Your task to perform on an android device: For my meditation thoughts, I wish to record my voice in an audio clip using the Sound Recorder Plus app.
Image 0: 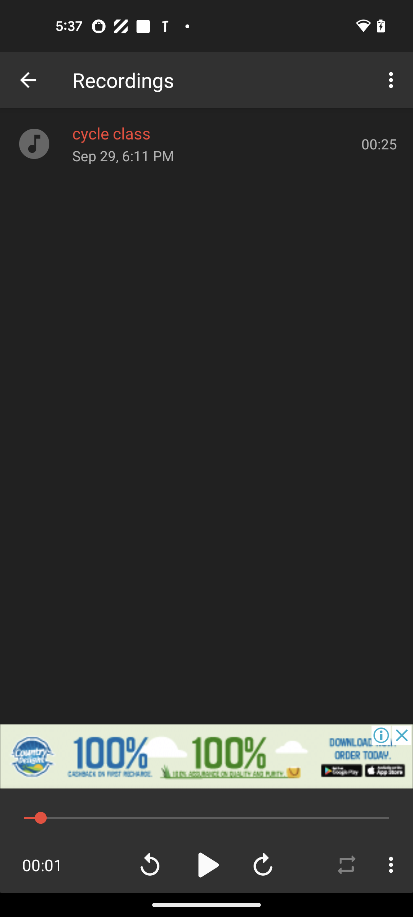
open the Sound Recorder Plus app
Step 0: open app "Sound Recorder Plus"
Image 1: 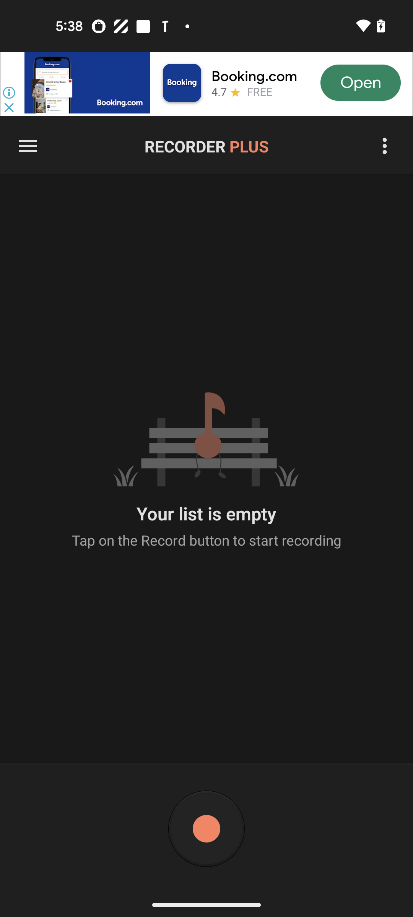
Click on the mic button at the bottom of the screen 
Step 1: click (206, 829)
Image 2: 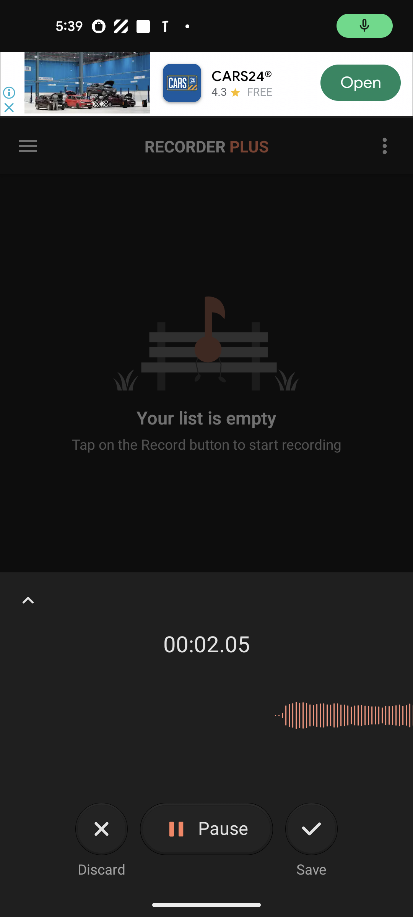
Click on the pause button
Step 2: click (206, 829)